Your task to perform on an android device: I want to view the conversation between me and my friend Natalie Larson, so view all chats with Natalie Larson in the Skype app.
Image 0: 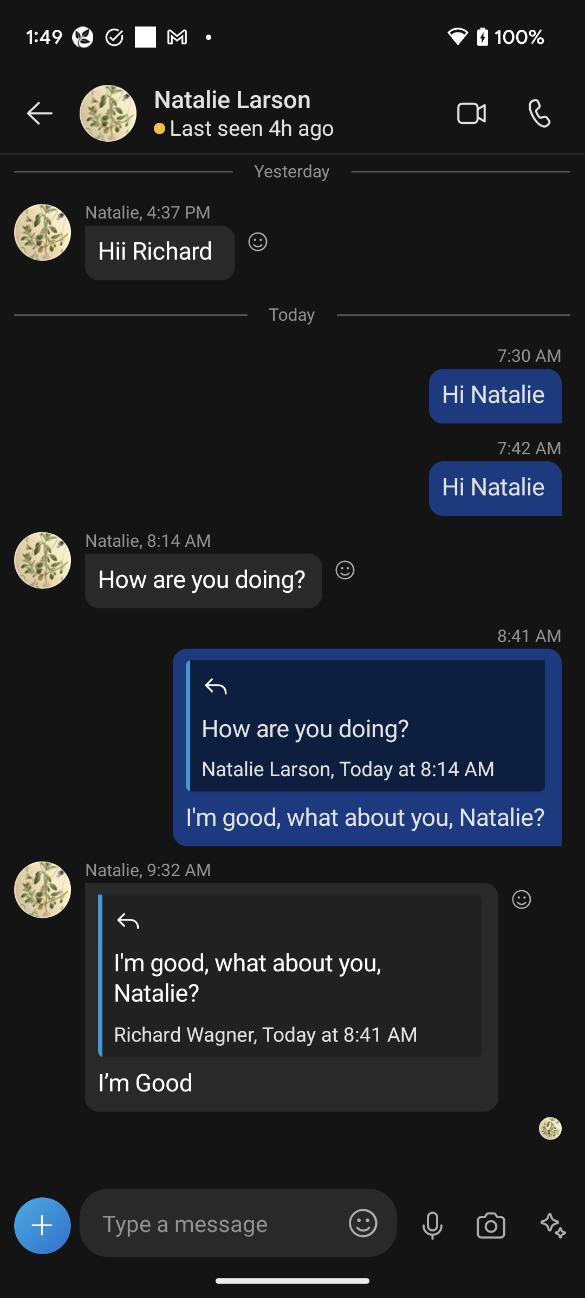
Scroll up to view all chats of Natalie Larson.
Step 0: scroll up